Your task to perform on an android device: Search for the Christmas Eve event in my calendar. 
Image 0: 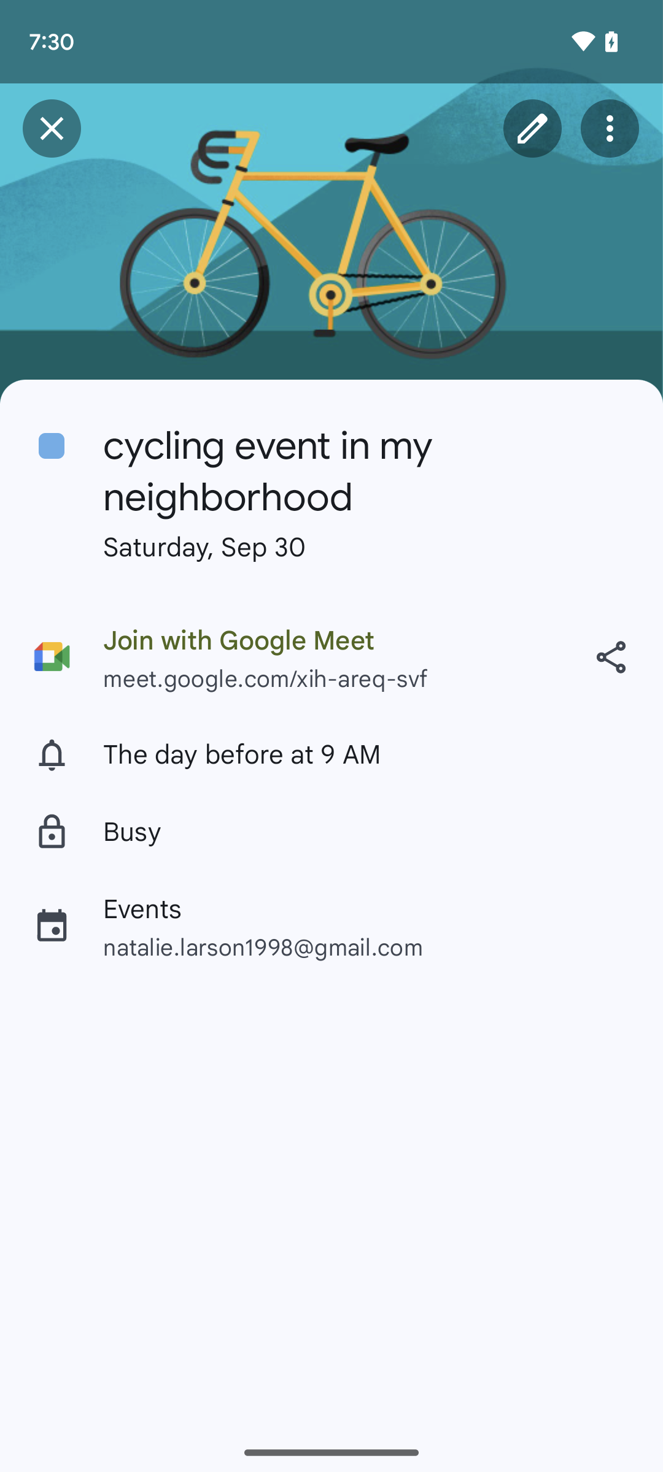
Go back.
Step 0: press back button
Image 1: 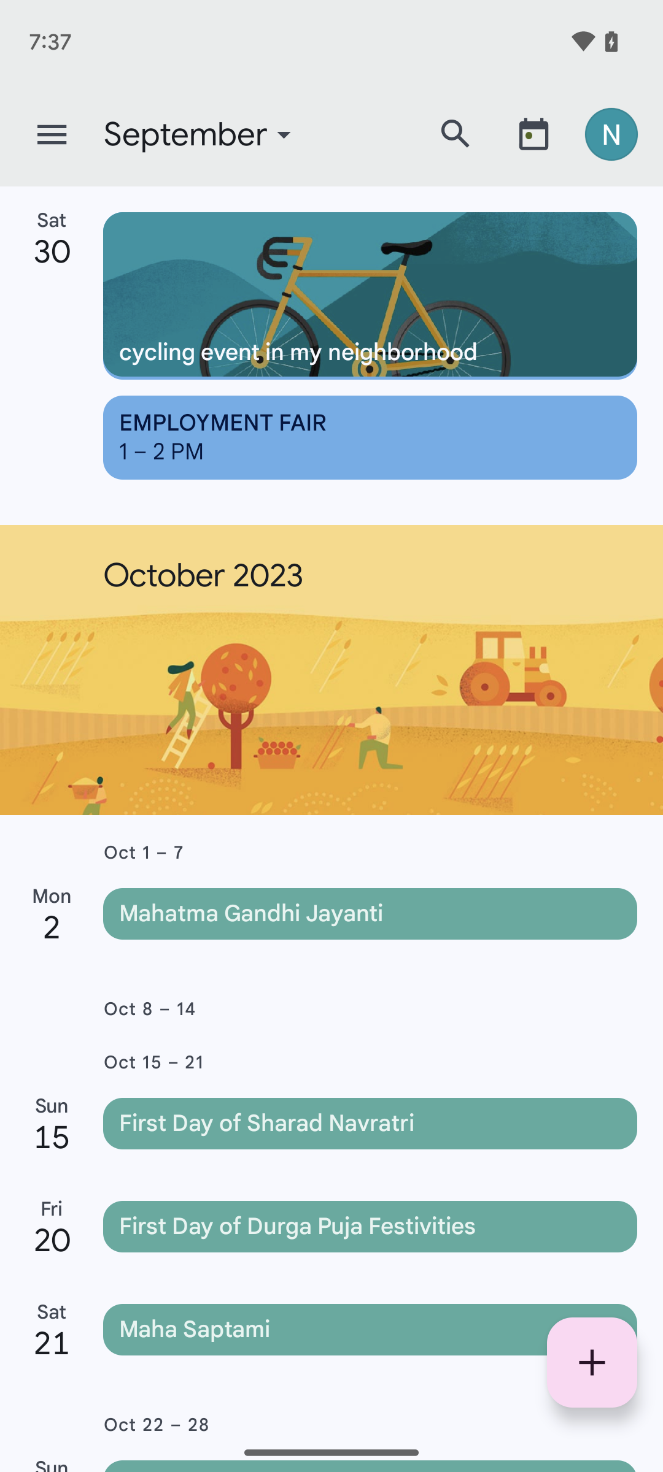
Click on the search icon at the top of the screen.
Step 1: click (456, 134)
Image 2: 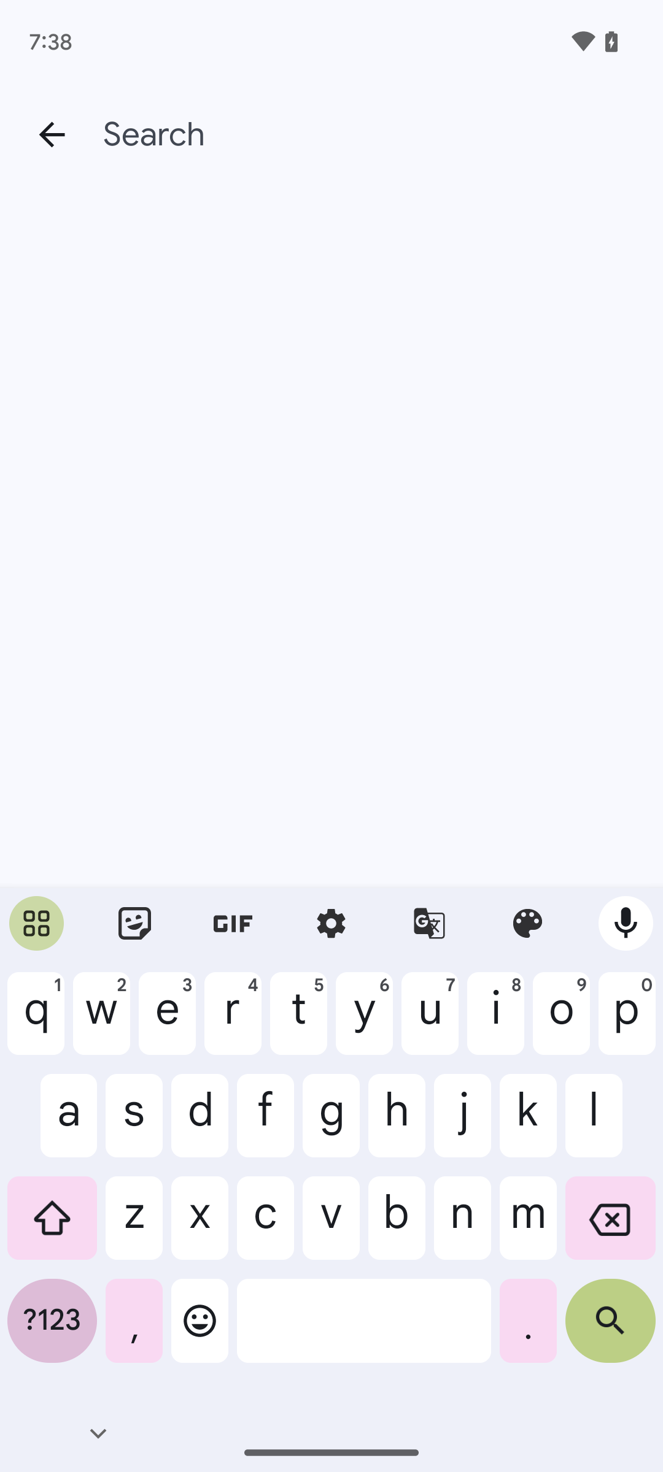
Type in Christmas Eve in the search bar.
Step 2: type "Christmas Eve"
Image 3: 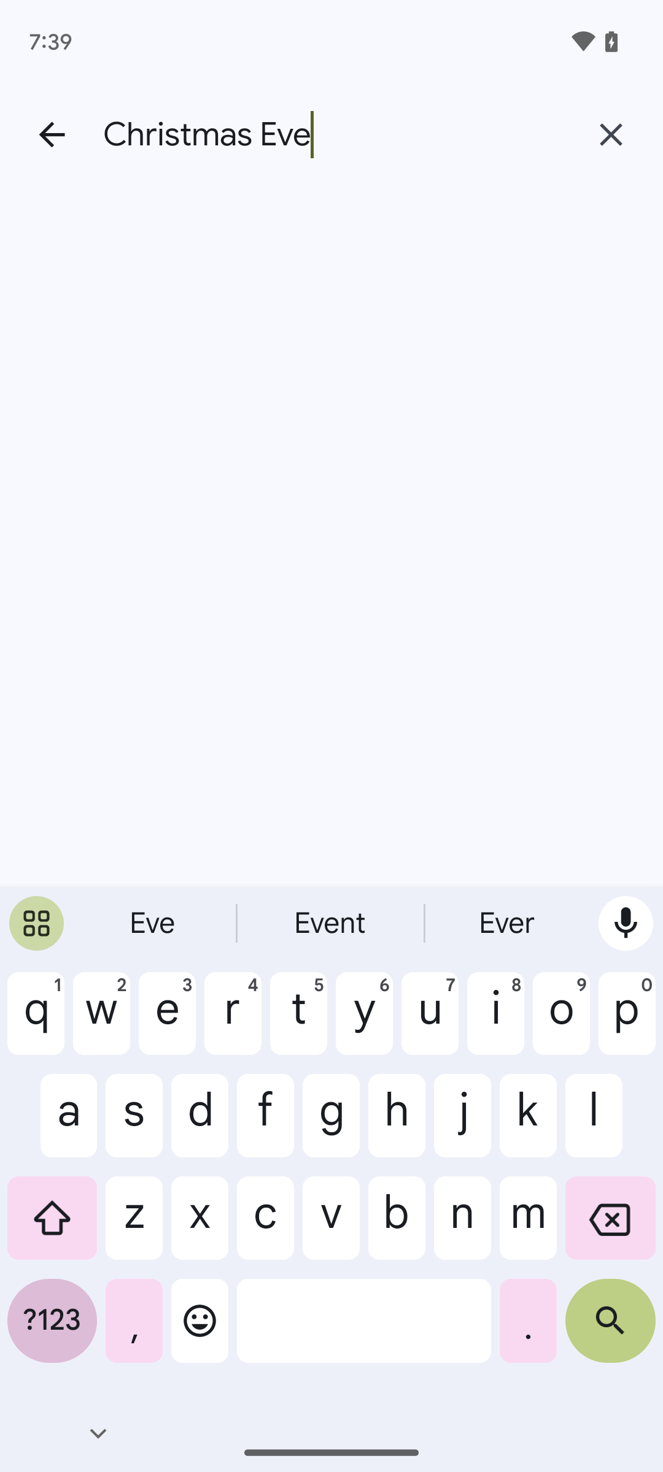
Click on the search icon at the bottom-right of the keyboard.
Step 3: click (610, 1330)